Your task to perform on an android device: I have a crucial meeting early tomorrow morning. In the clock app, set an alarm for 6:30 AM to wake me up.
Image 0: 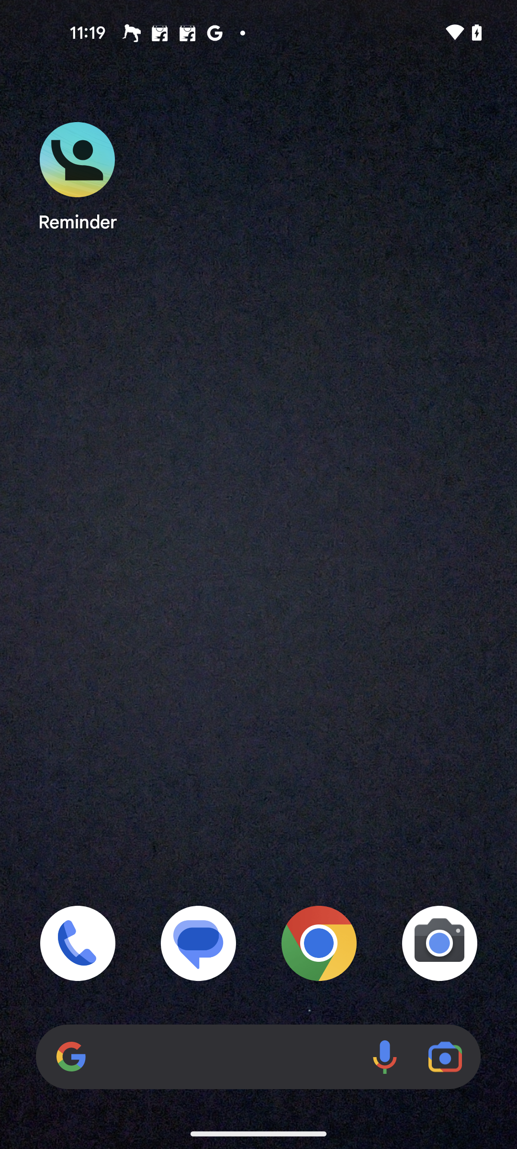
Open the Clock app
Step 0: open app "Clock"
Image 1: 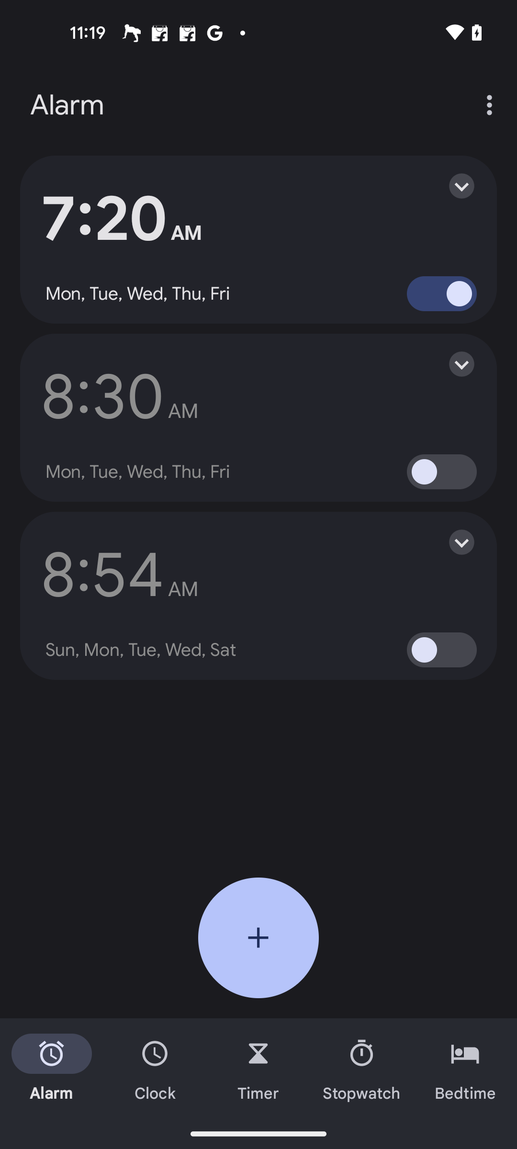
Click on the Plus icon at the bottom  right corner of the screen
Step 1: click (258, 937)
Image 2: 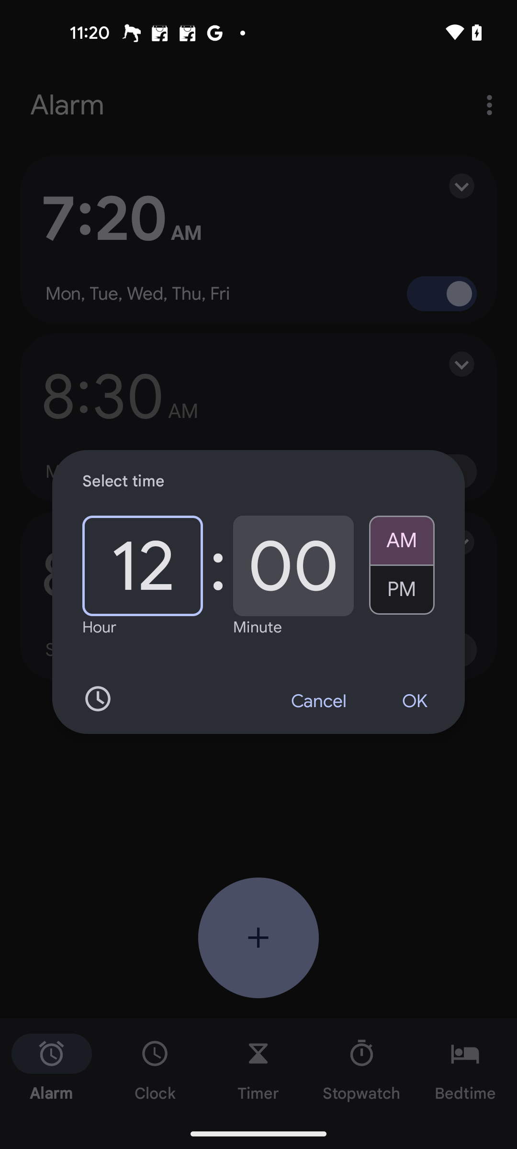
Click on the hours section
Step 2: click (142, 565)
Image 4: 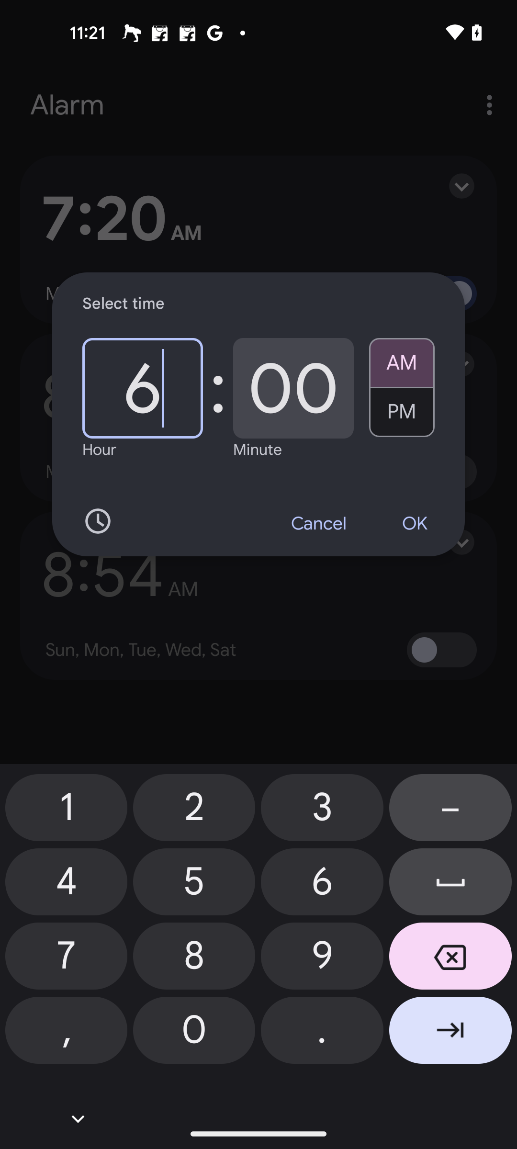
Go to the minutes column
Step 4: click (293, 388)
Image 5: 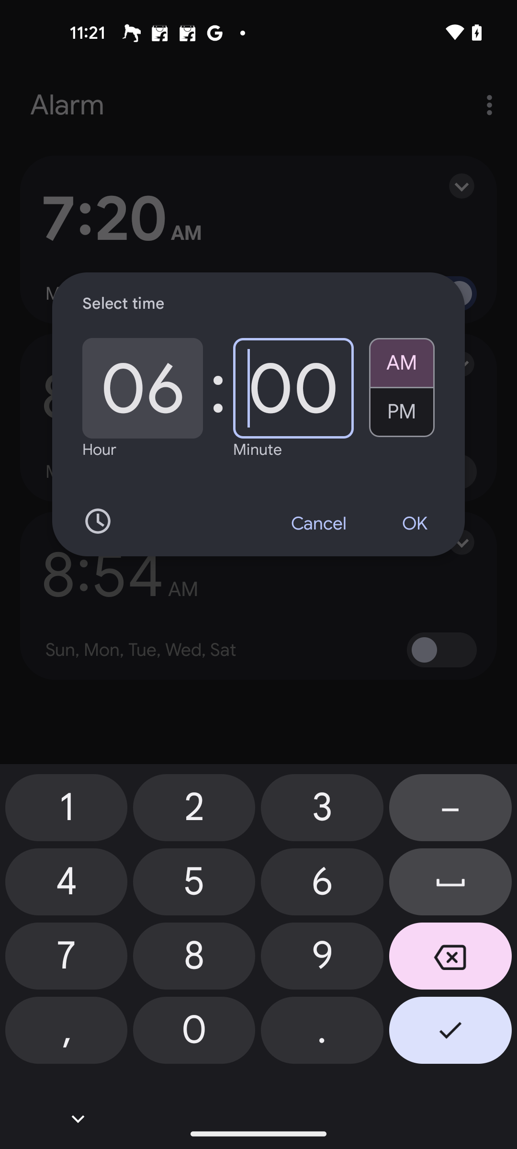
Type 30 to set the minutes to 30
Step 5: type "30"
Image 6: 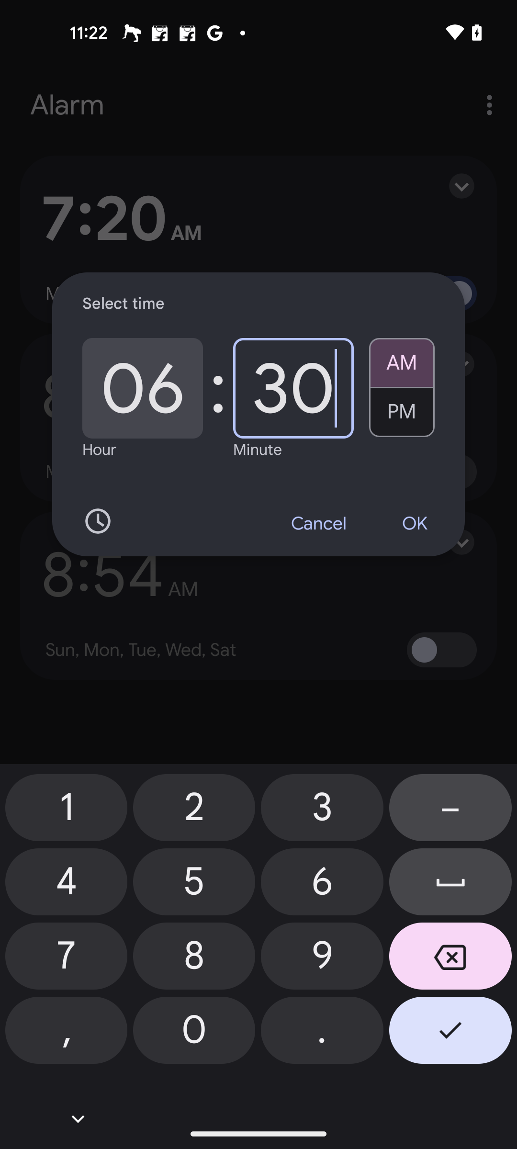
Click on the OK button in the pop up
Step 6: click (414, 523)